Your task to perform on an android device: On the JioMart app, view the amul mozzarella and cheddar diced cheese blend.
Image 0: 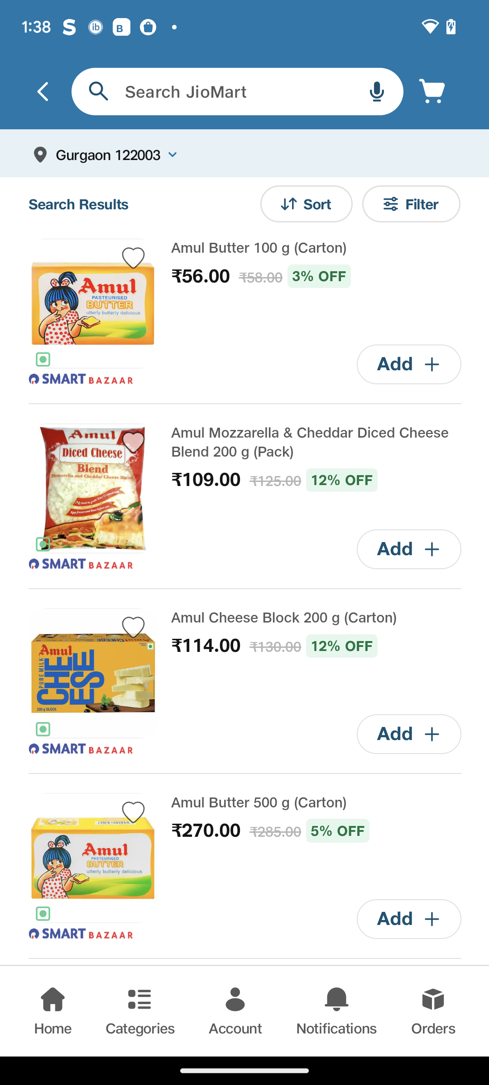
Click on the second image on the left side of the screen.
Step 0: click (93, 488)